Your task to perform on an android device: I'm waiting for her reply to my message, and I want to view the message she sent to me, so view the message sent by my friend Natalie Larson to me in the Snapchat app.
Image 0: 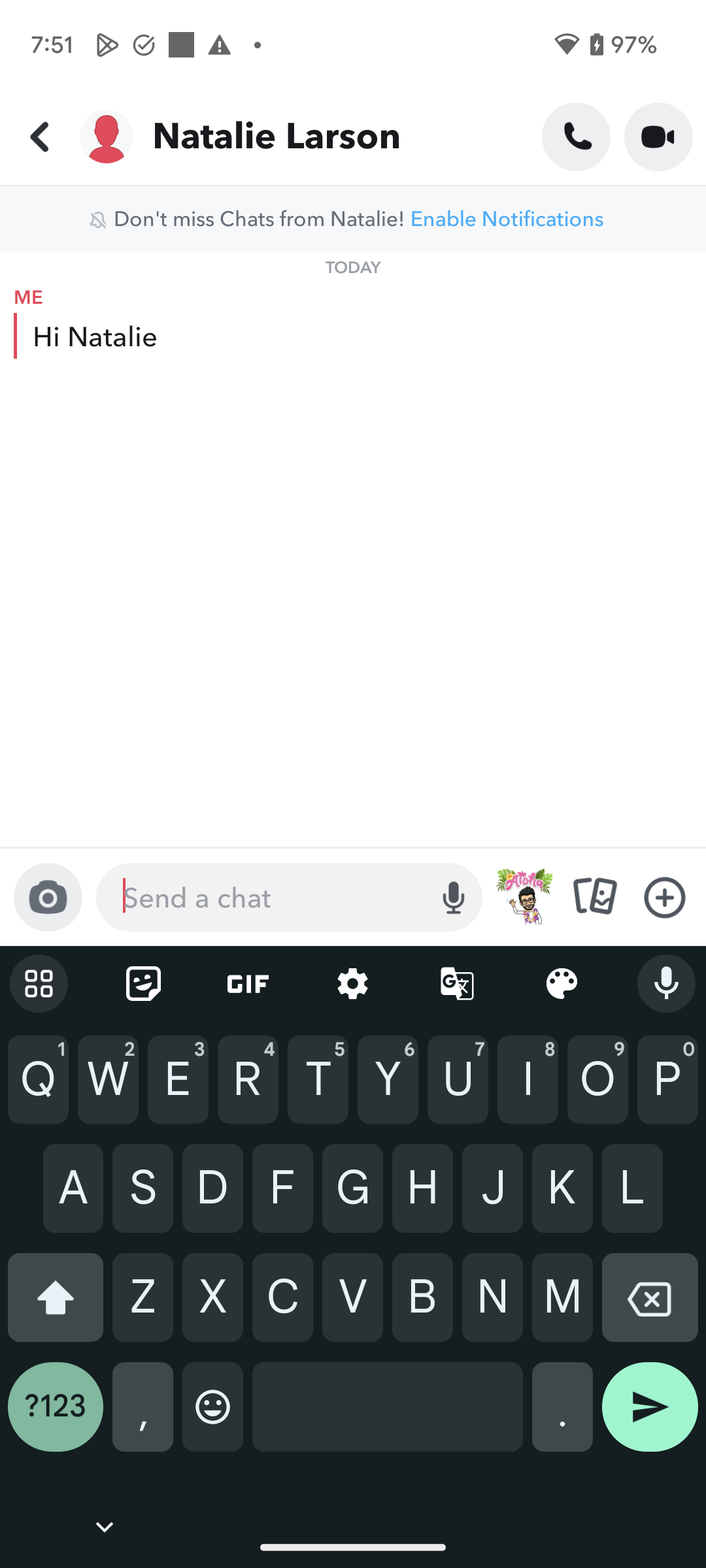
Go back to the previous page.
Step 0: press back button
Image 2: 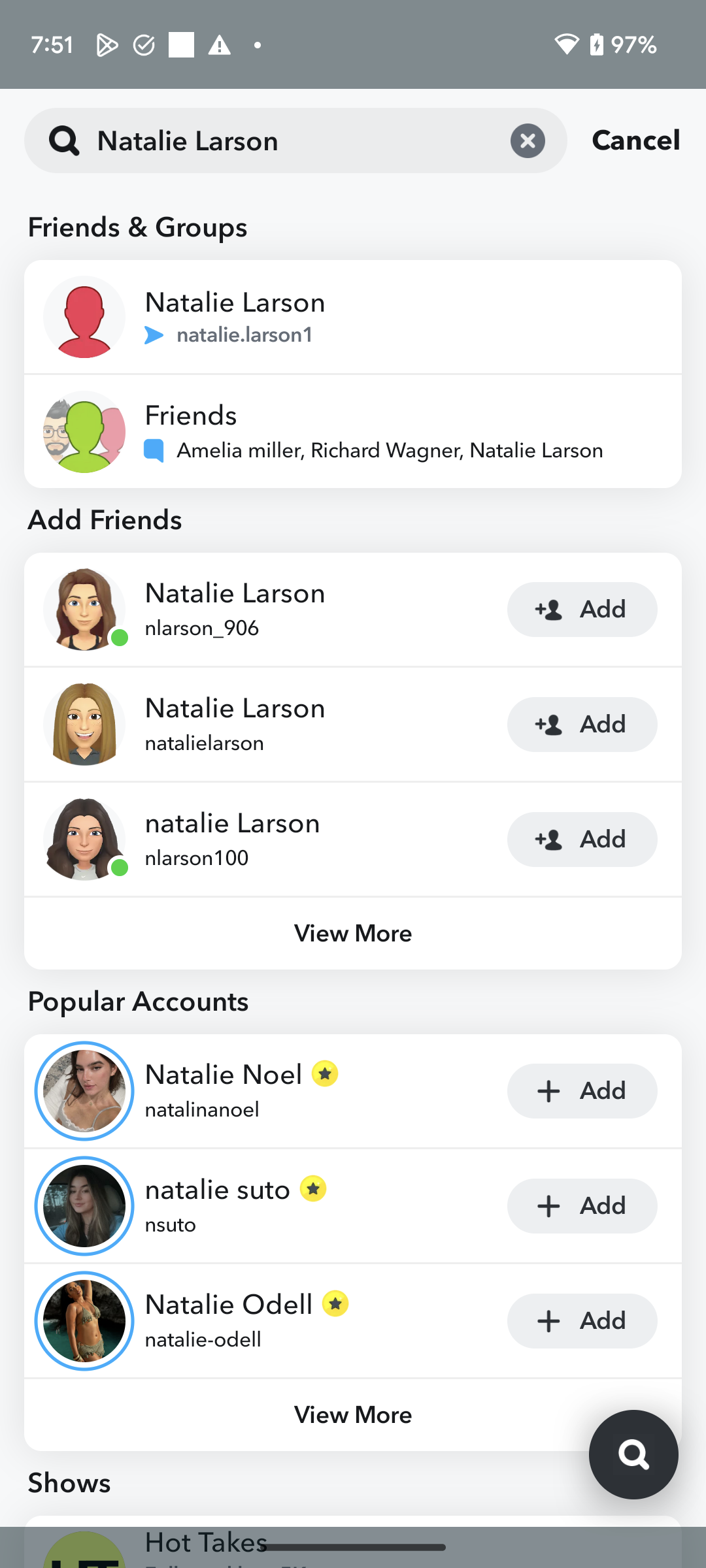
Go back to the previous page.
Step 2: press back button
Image 3: 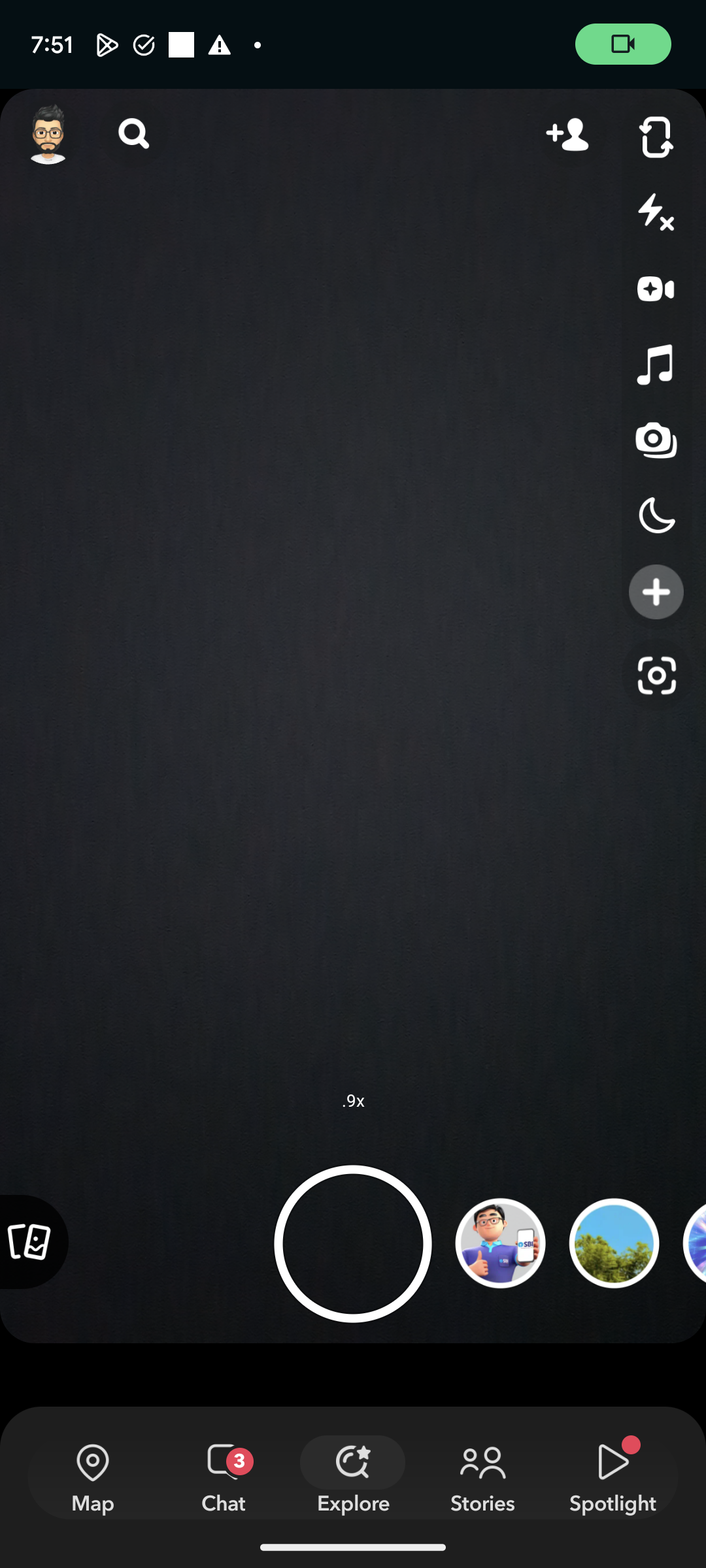
Click on the Chat tab at the bottom of the screen.
Step 3: click (223, 1463)
Image 4: 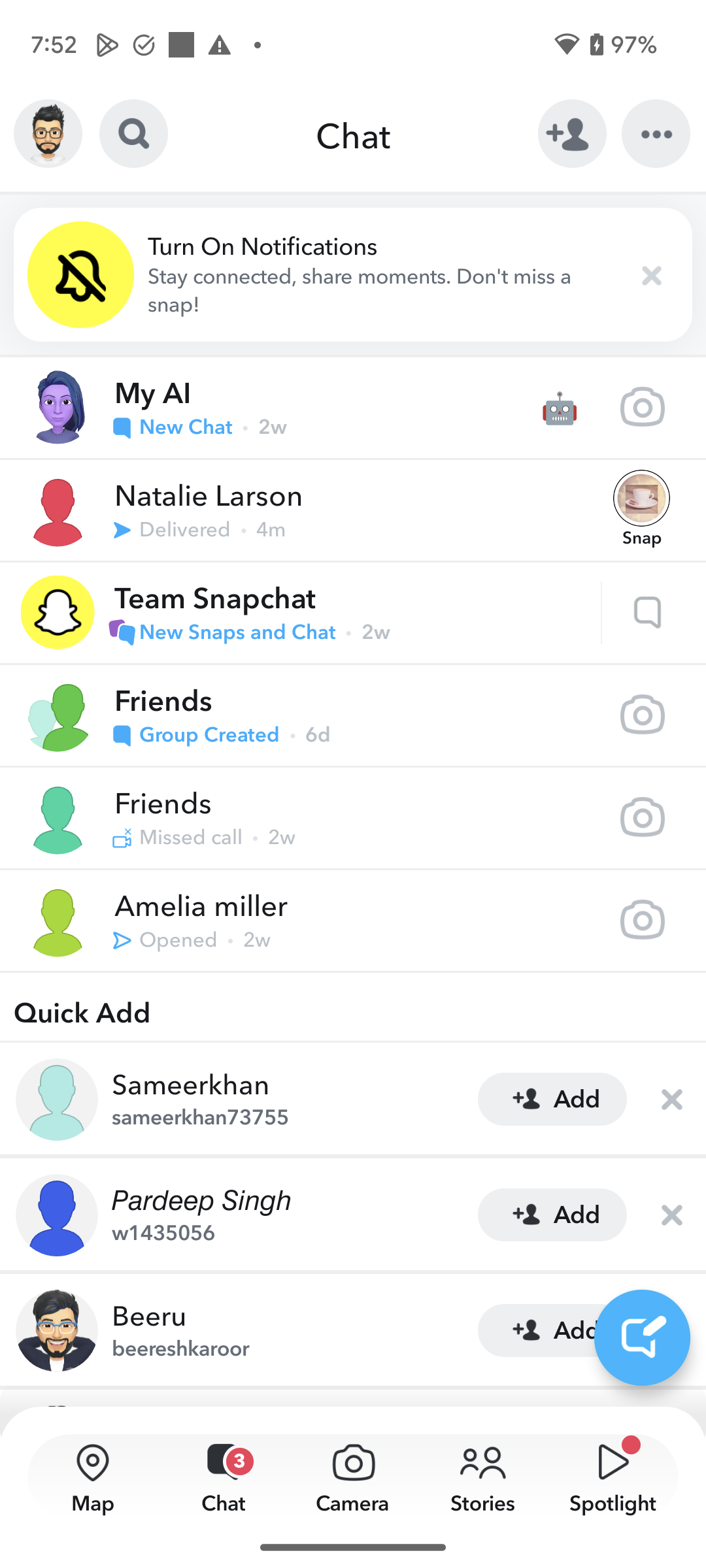
Click on the Chat tab at the bottom of the screen.
Step 4: wait
Image 5: 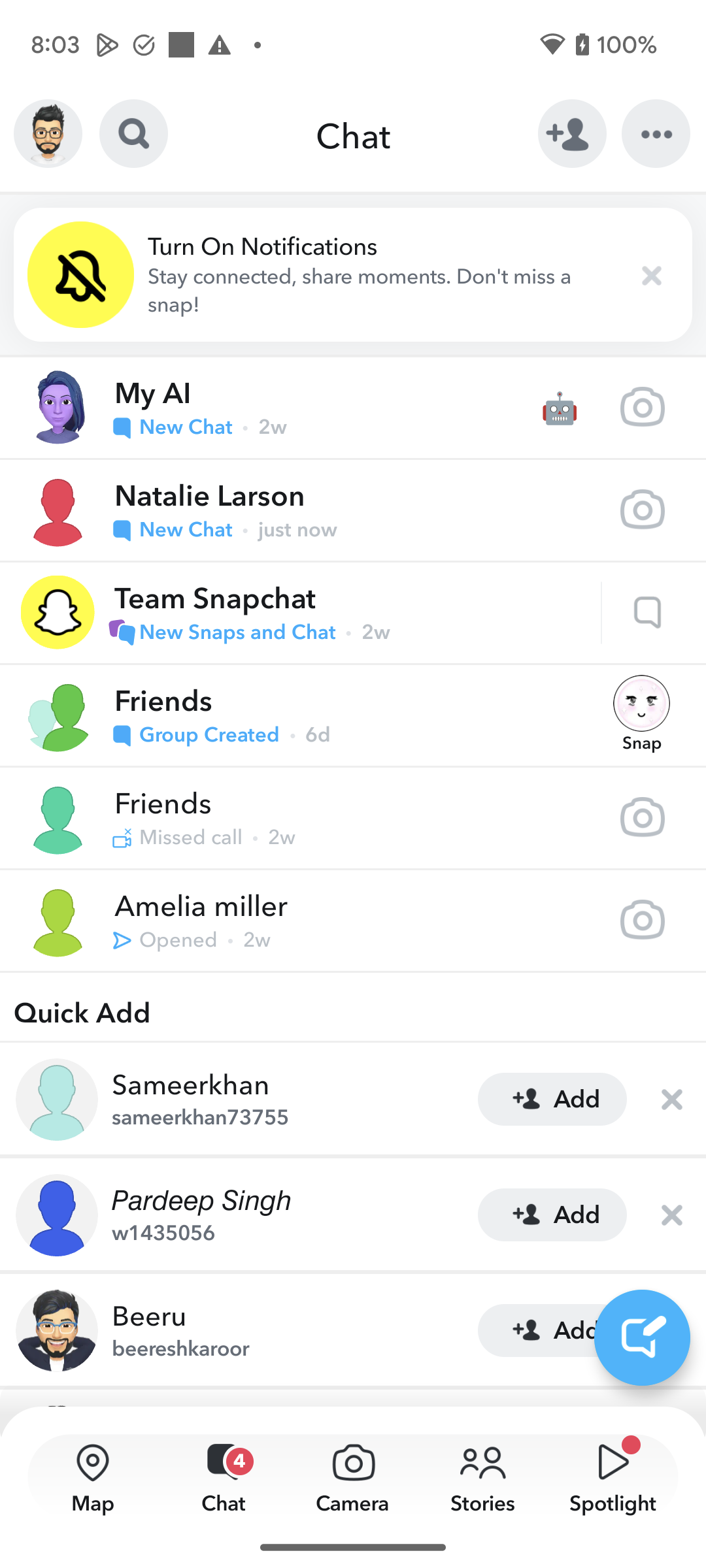
Click on the Natalie Larson new chat to view the message sent by her.
Step 5: click (353, 510)